Your task to perform on an android device: Track how much you progress done in your Full Body workout
Image 0: 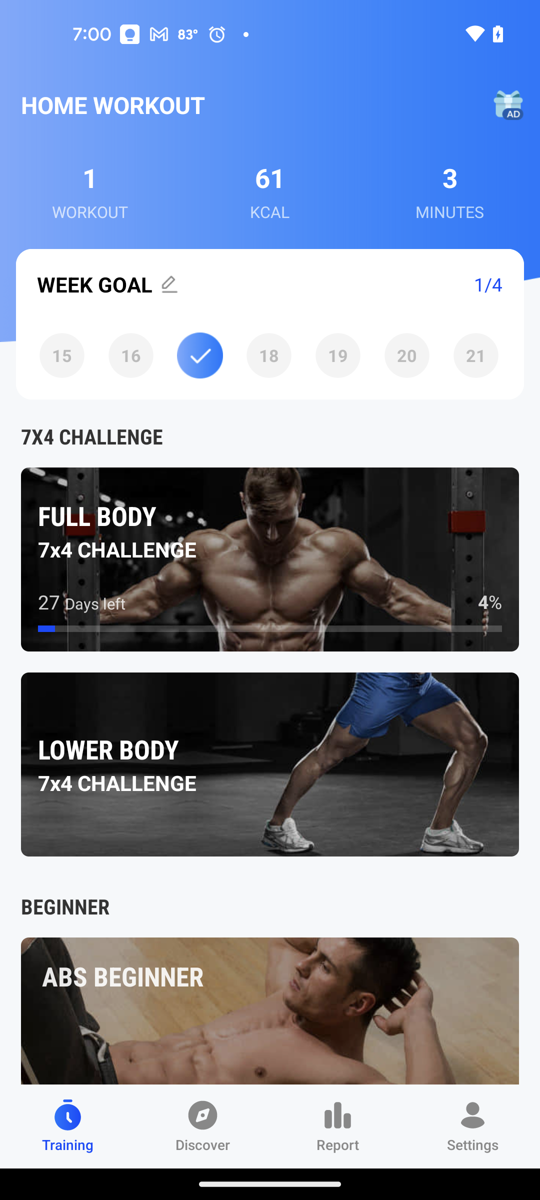
Click on the Report at the bottom of the screen
Step 0: click (337, 1126)